Your task to perform on an android device: I'd want to start my meditation journey with the Simple Habit app's Day Starter, which was specially designed for me.
Image 0: 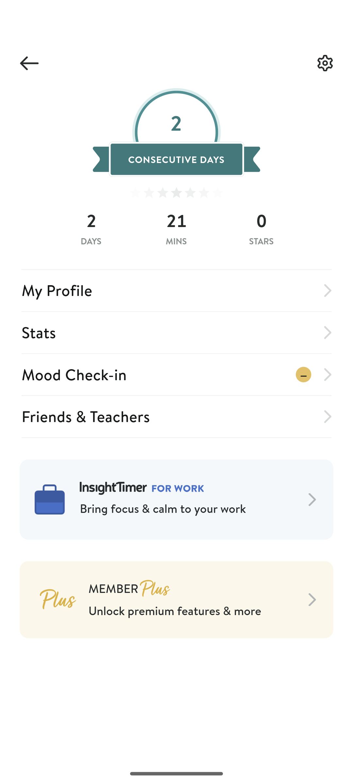
Open the Simple Habit app.
Step 0: open app "Simple Habit"
Image 1: 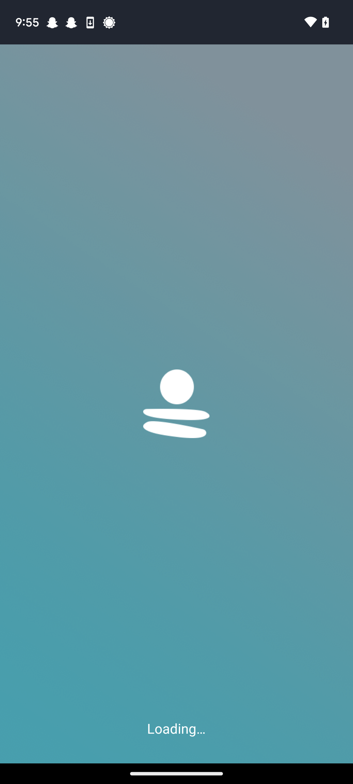
Open the Simple Habit app.
Step 1: wait
Image 2: 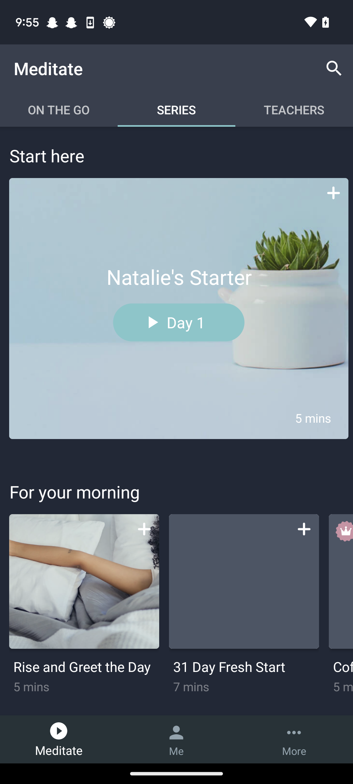
Click on the Day 1 at the top in Series section.
Step 2: click (179, 322)
Image 3: 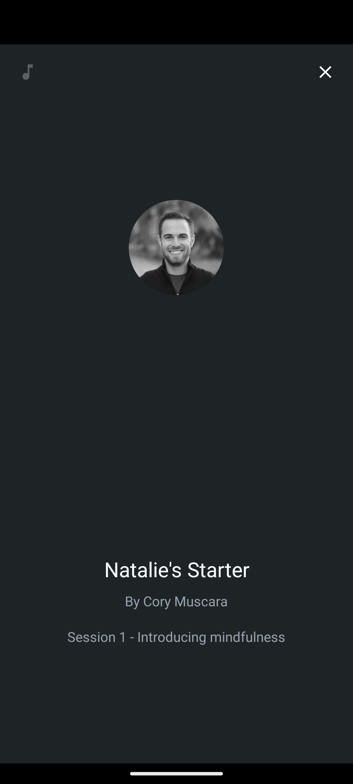
Click on the Day 1 at the top in Series section.
Step 3: wait
Image 4: 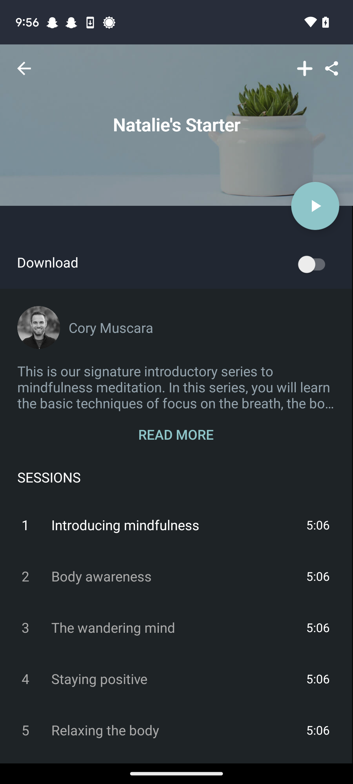
Click on the Play icon.
Step 4: click (315, 205)
Image 5: 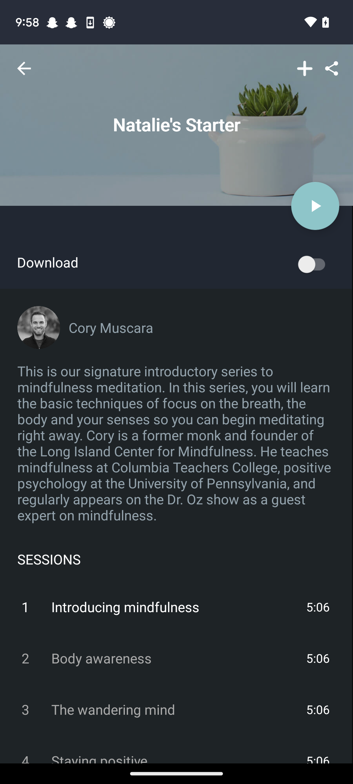
Click on the Play icon.
Step 5: click (315, 205)
Image 6: 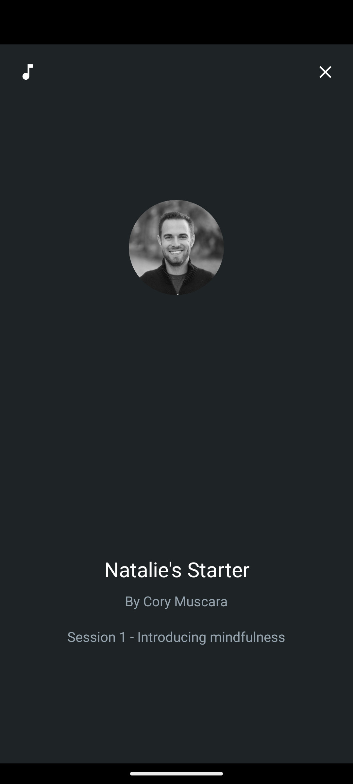
Click on the Play icon.
Step 6: wait